Your task to perform on an android device: View the meeting schedule
Image 0: 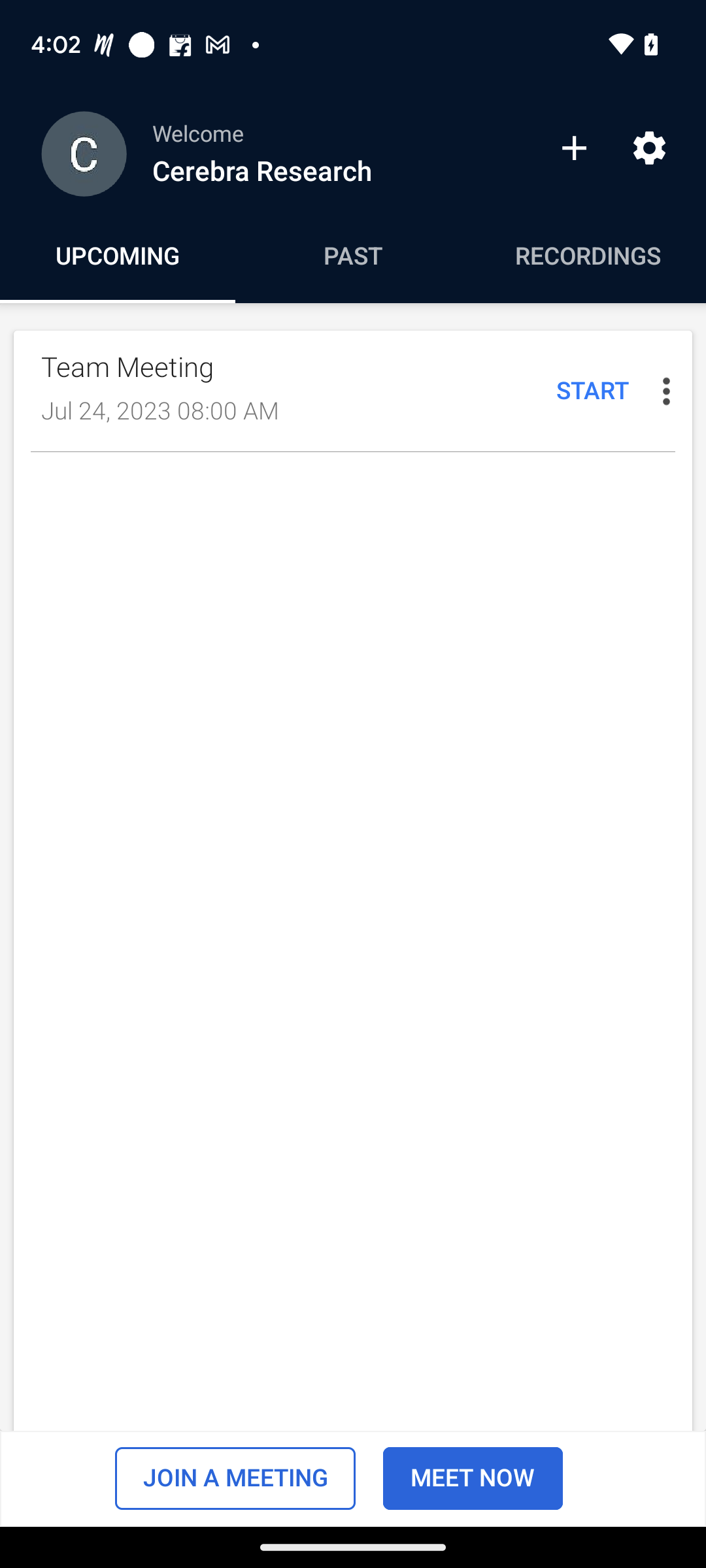
click on the meeting to view its details
Step 0: click (146, 414)